Your task to perform on an android device: Send a letter through the Gmail app to the email address dwbscratch.test.id6@gmail.com.
Image 0: 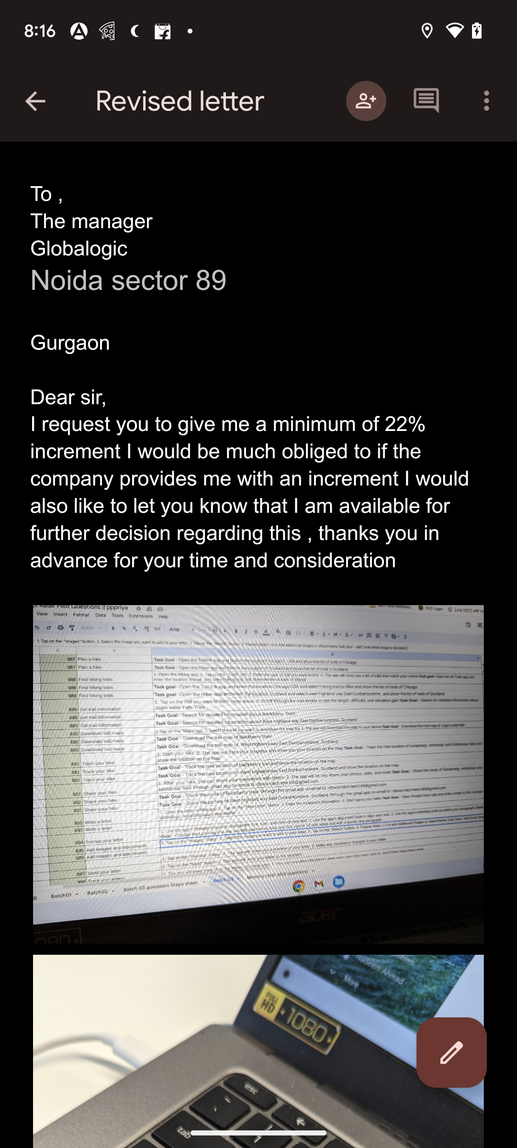
go back to the previous page
Step 0: press back button
Image 1: 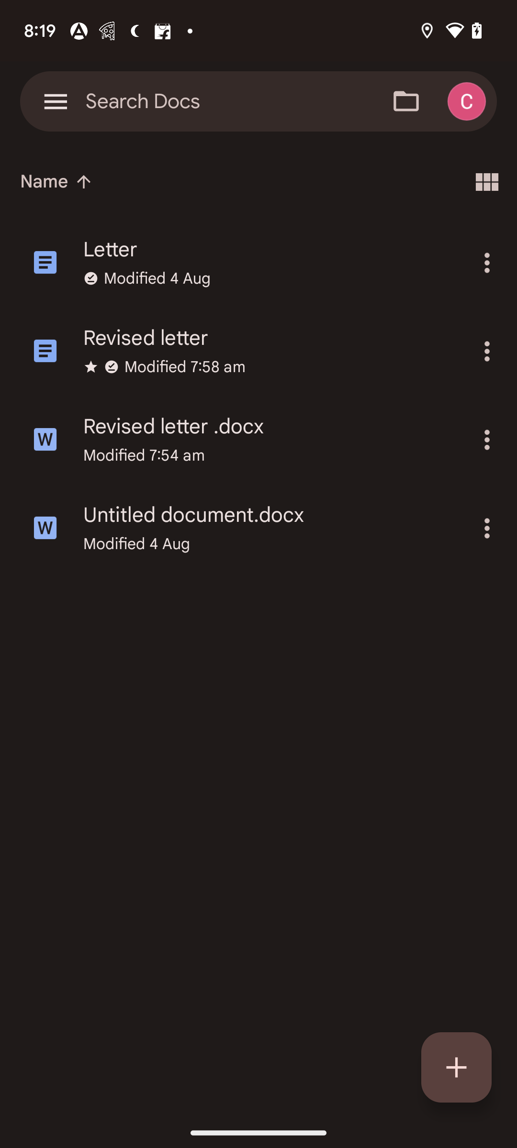
click on the three dots at the revised letter 
Step 1: click (486, 351)
Image 2: 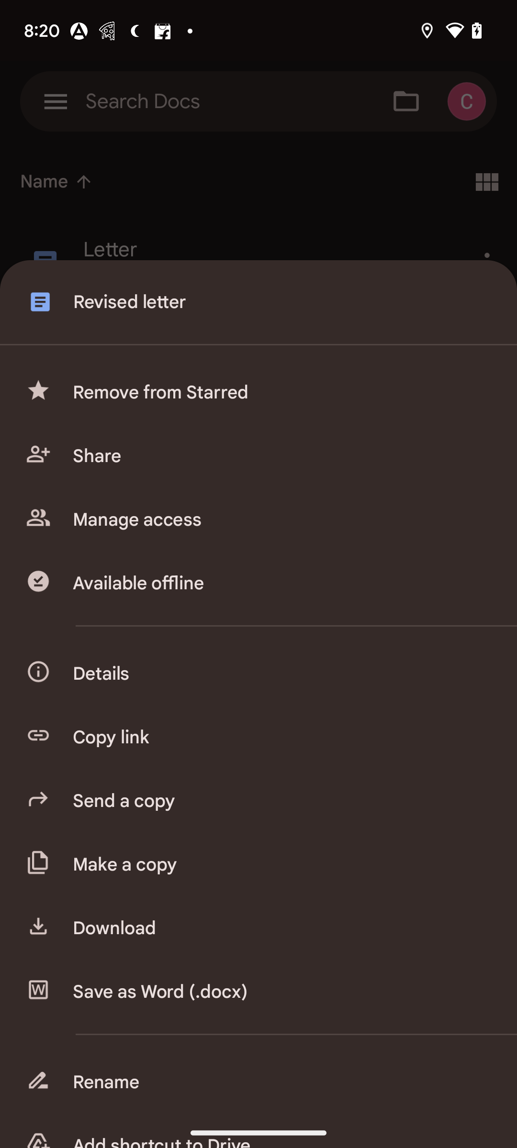
click on the share option 
Step 2: click (280, 456)
Image 3: 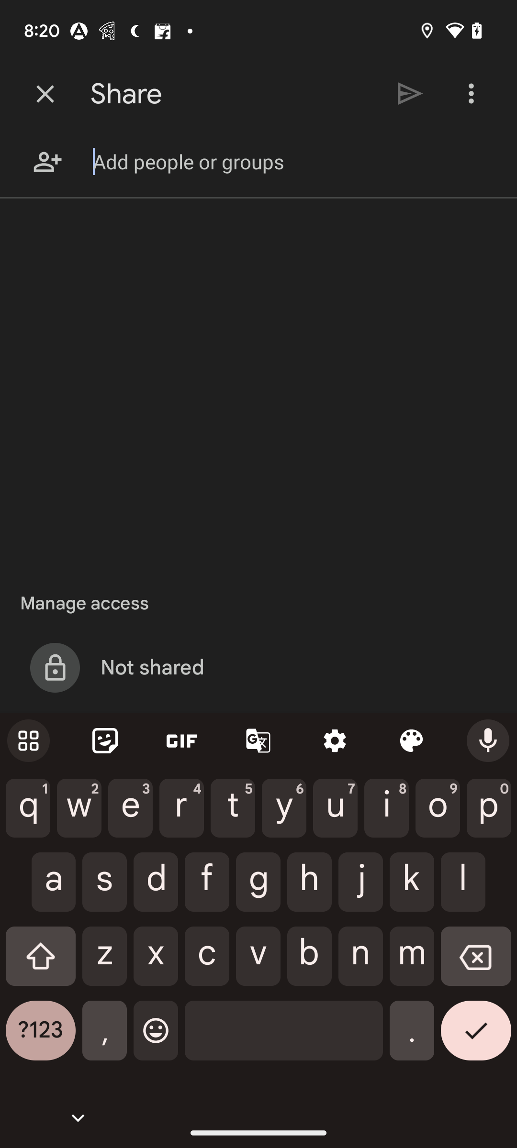
enter email dwbscratch.test.id6@gmail.com
Step 3: type "dwbscratch.test.id6@gmail.com"
Image 4: 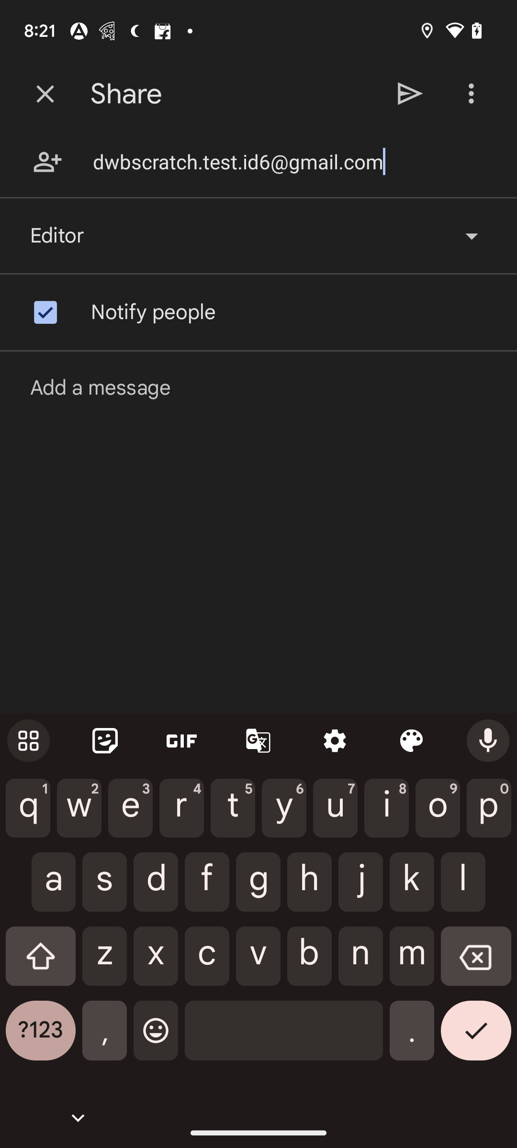
click on the send button at the top of the screen
Step 4: click (410, 94)